Your task to perform on an android device: I want to buy the hiking shoes of the ECCO brand, so apply the brand filter for me and look for the ECCO brand shoes.
Image 0: 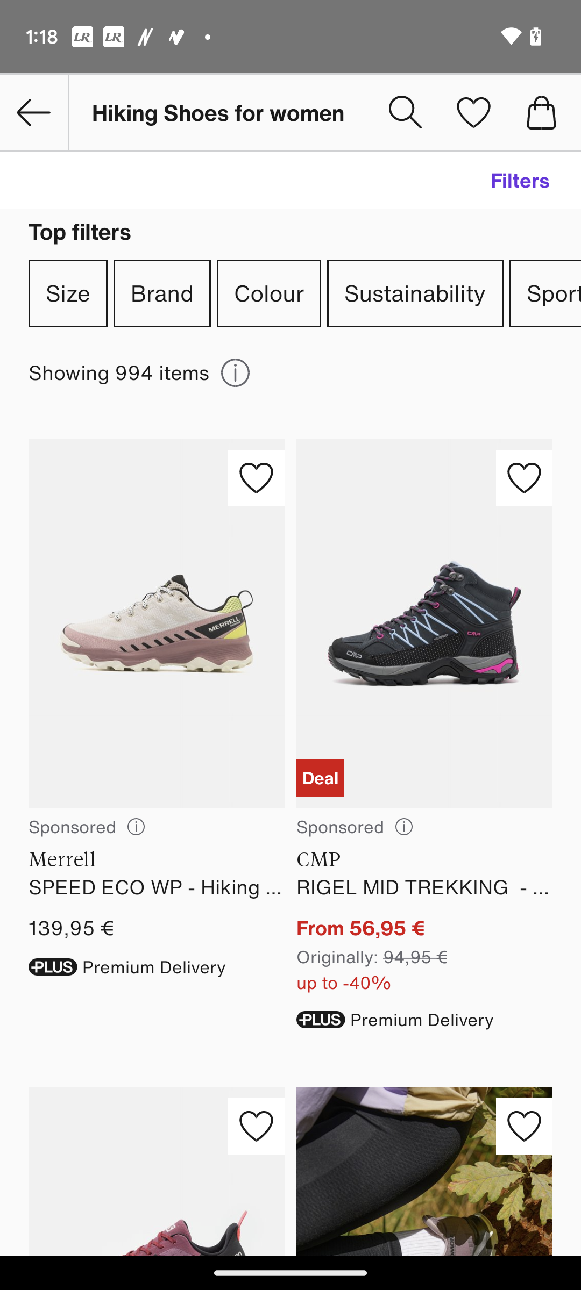
Click on the tab Brand.
Step 0: click (162, 293)
Image 1: 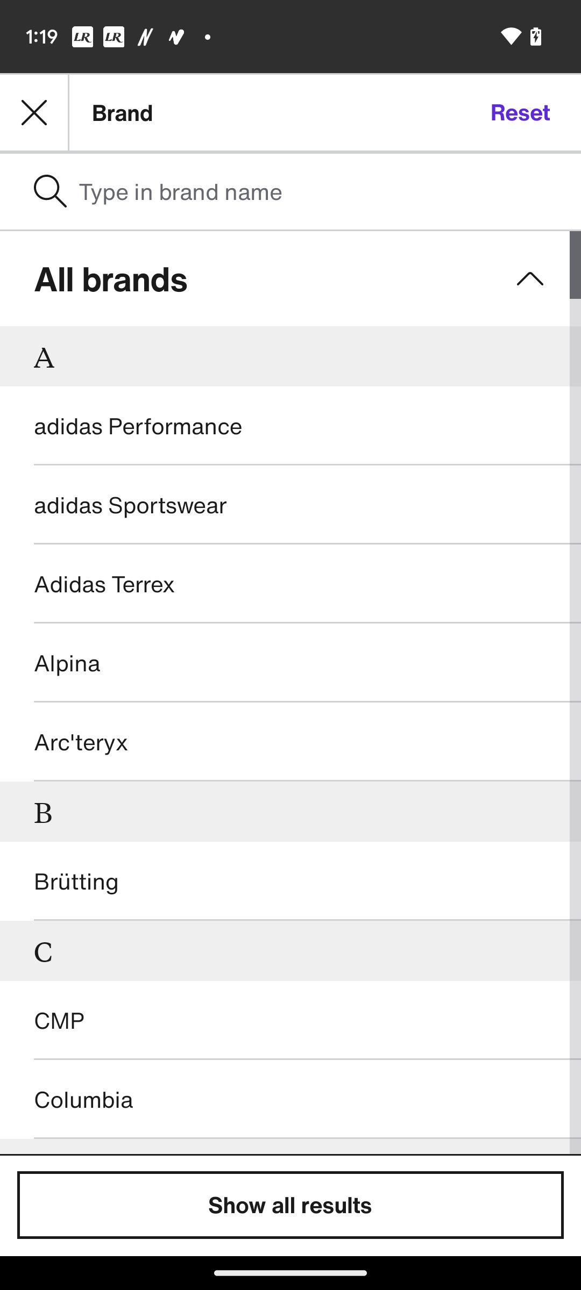
Scroll up the list.
Step 1: scroll down
Image 3: 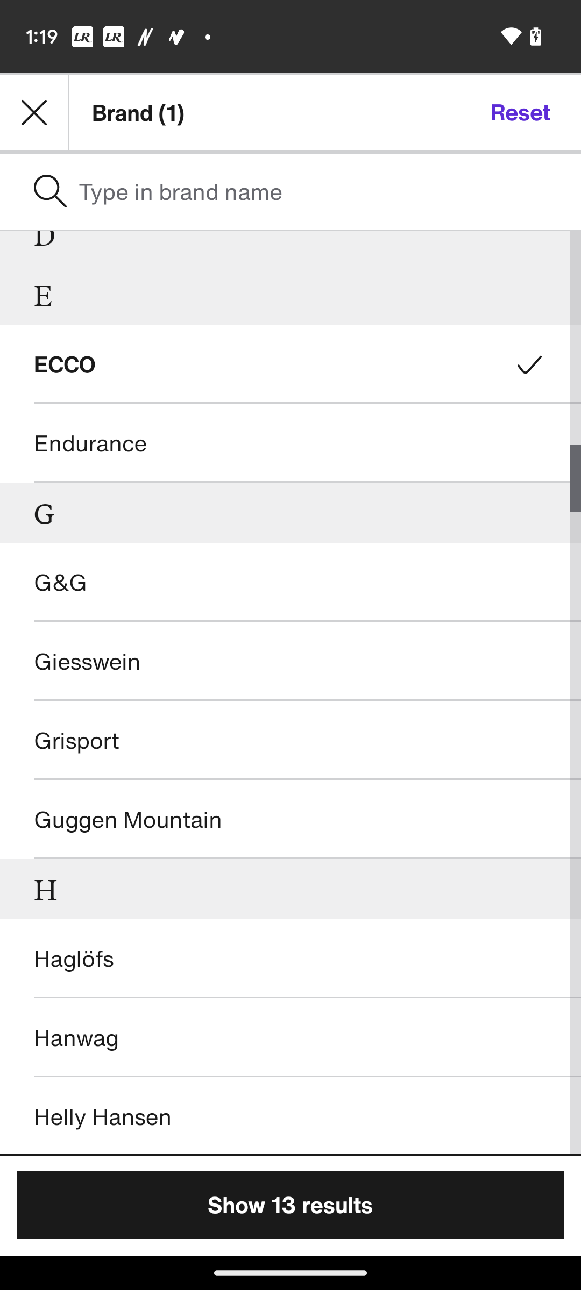
Click on the tab "Show 13 results".
Step 3: click (290, 1205)